Your task to perform on an android device: In the Clock app, the 11 PM alarm is useless, and I don't need this alarm anymore, so delete this 11 PM alarm. 
Image 0: 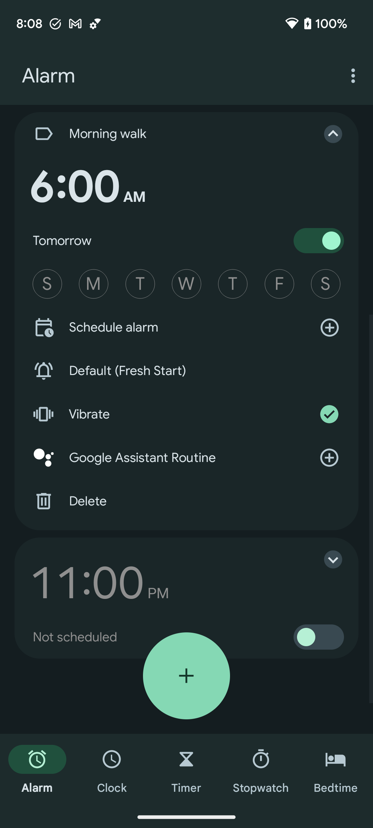
Click on the drop-down button of the 11 PM alarm to view the delete option
Step 0: click (326, 559)
Image 1: 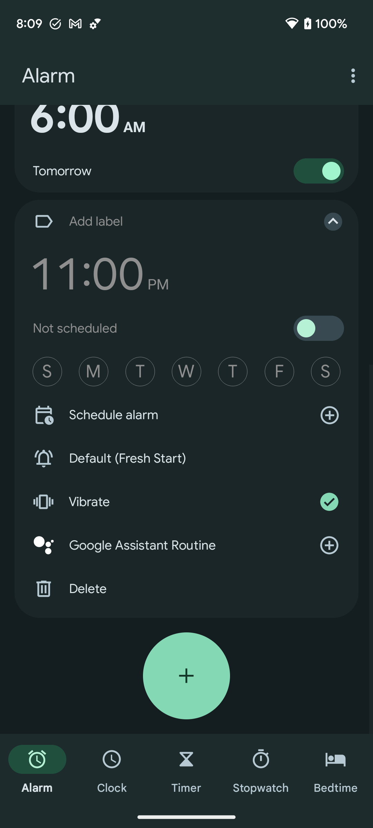
Click on the Delete option to delete this alarm
Step 1: click (75, 589)